Your task to perform on an android device: To encourage and persuade others to try and appreciate Classic Potato Salad, write a review of "Tasty" for it on the Lunch Recipes app.
Image 0: 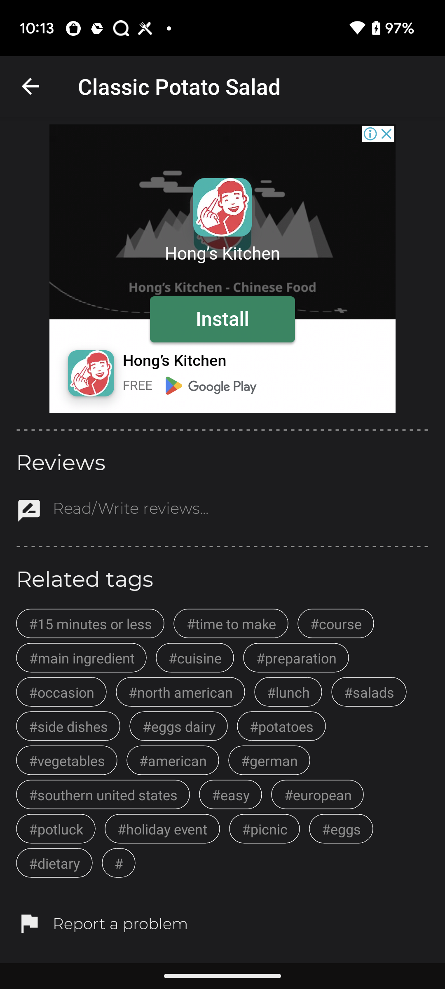
Click on the Read/Write reviews
Step 0: click (222, 511)
Image 1: 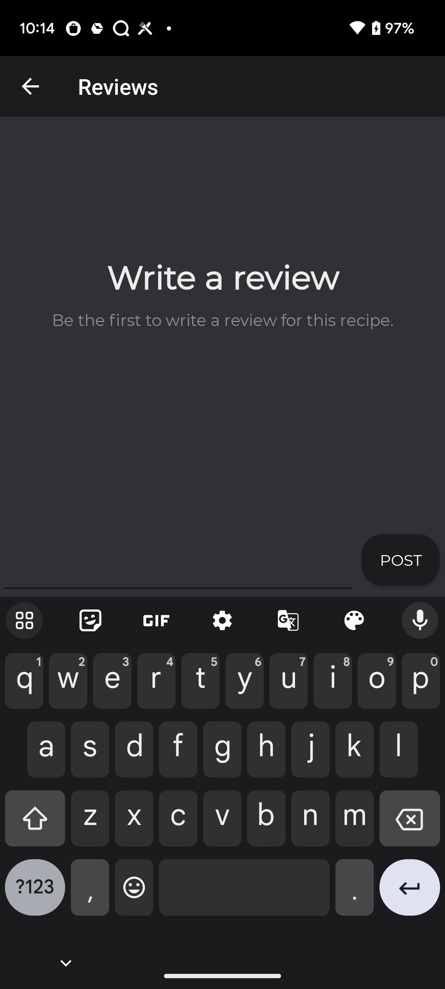
Add a review Tasty 
Step 1: type "Tasty"
Image 2: 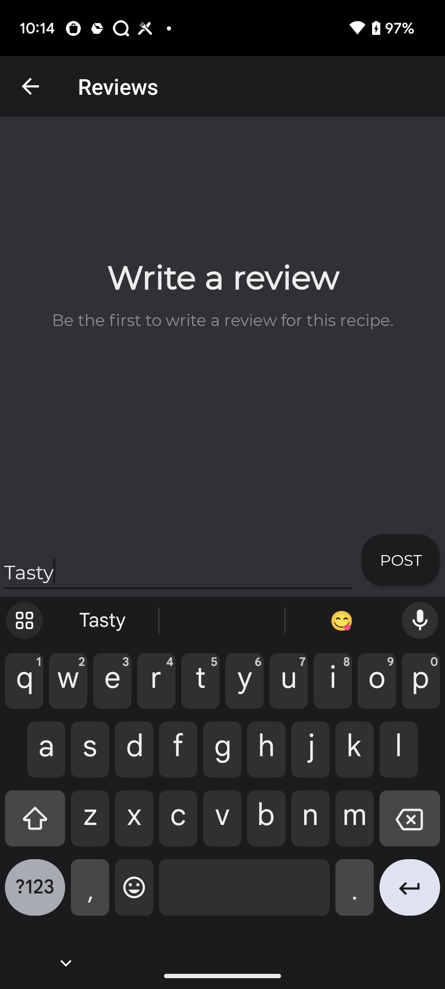
click on POST
Step 2: click (400, 560)